Your task to perform on an android device: I'm looking for a Hot air Guns in the Power tools category of the Industrybuying app since I need a lot of hot air guns.
Image 1: 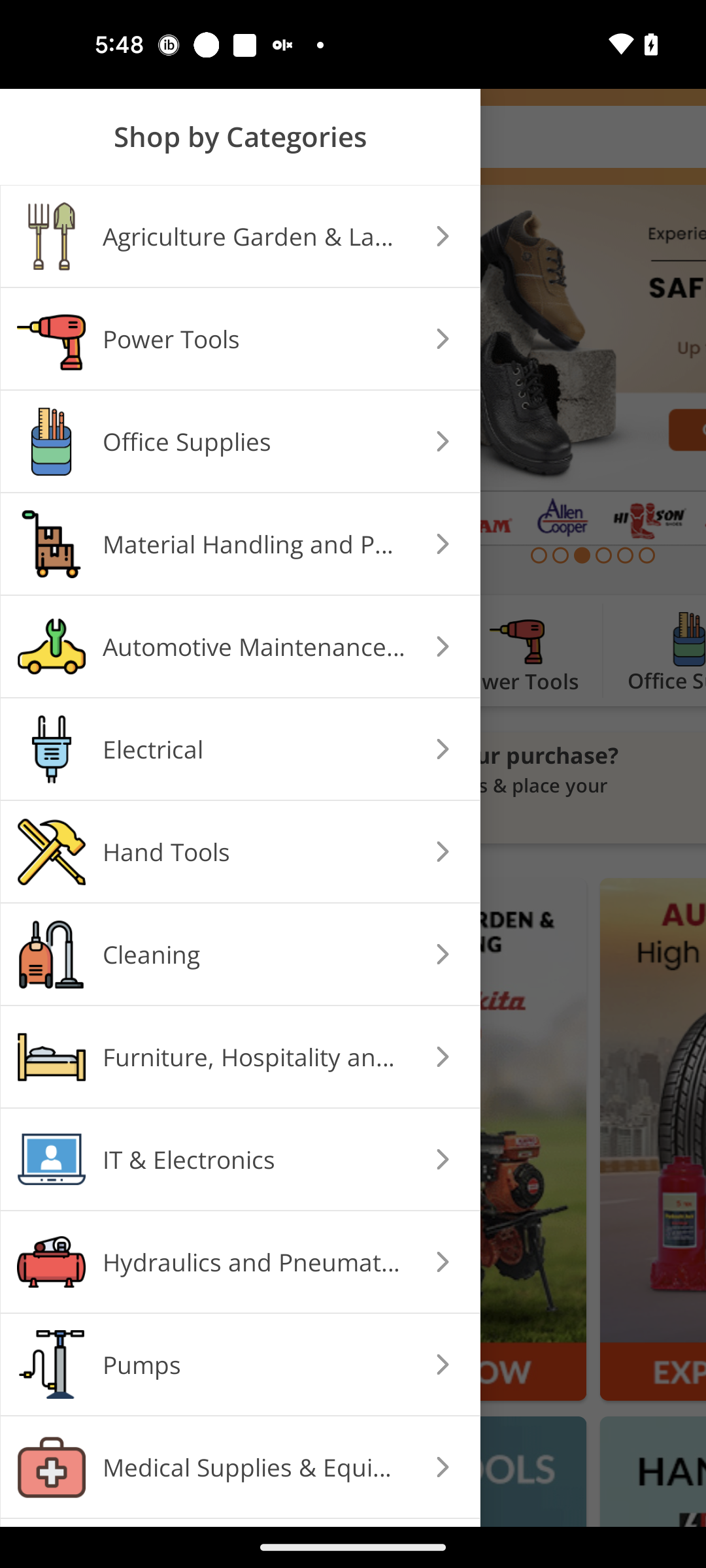
Go to the Power Tools category
Step 1: click (441, 335)
Image 2: 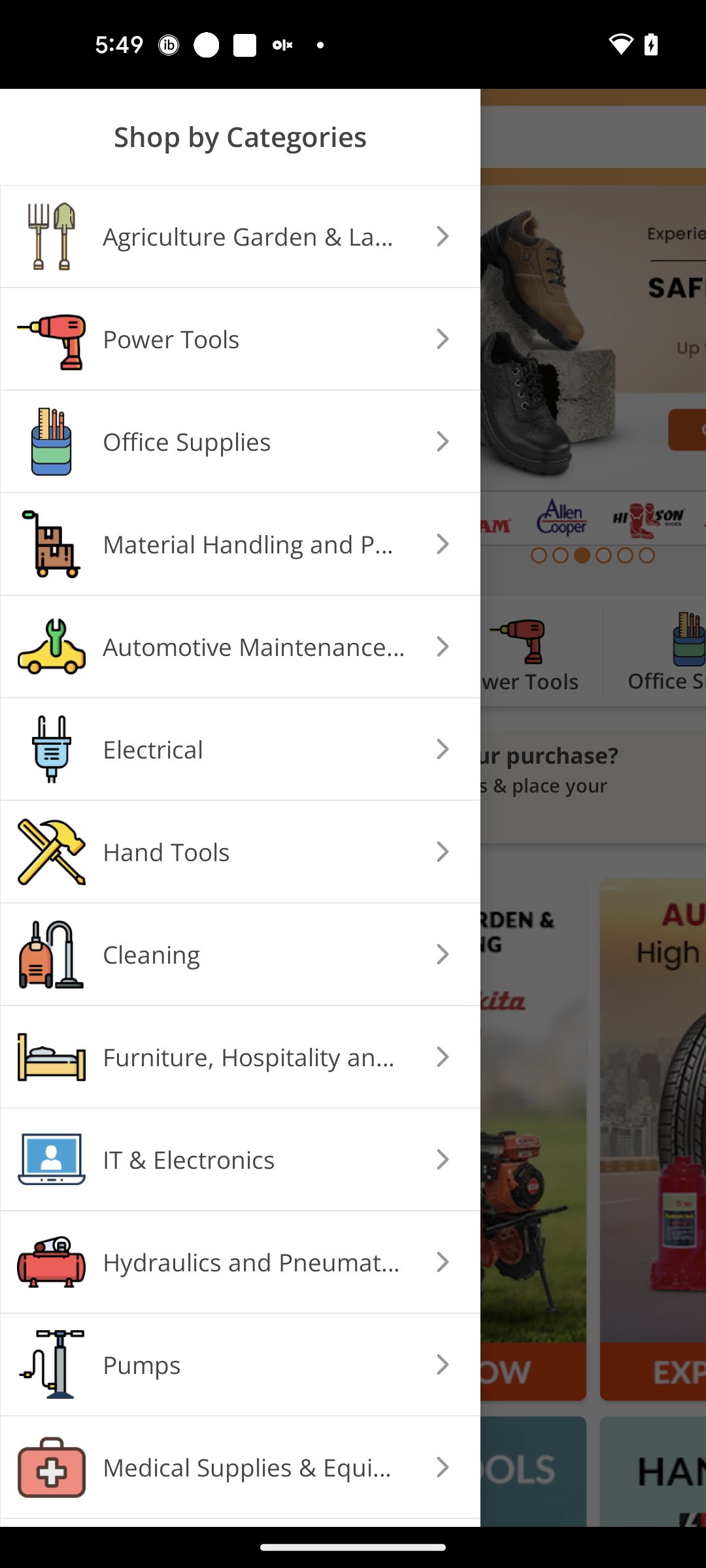
Go to the Power Tools category
Step 2: wait
Image 3: 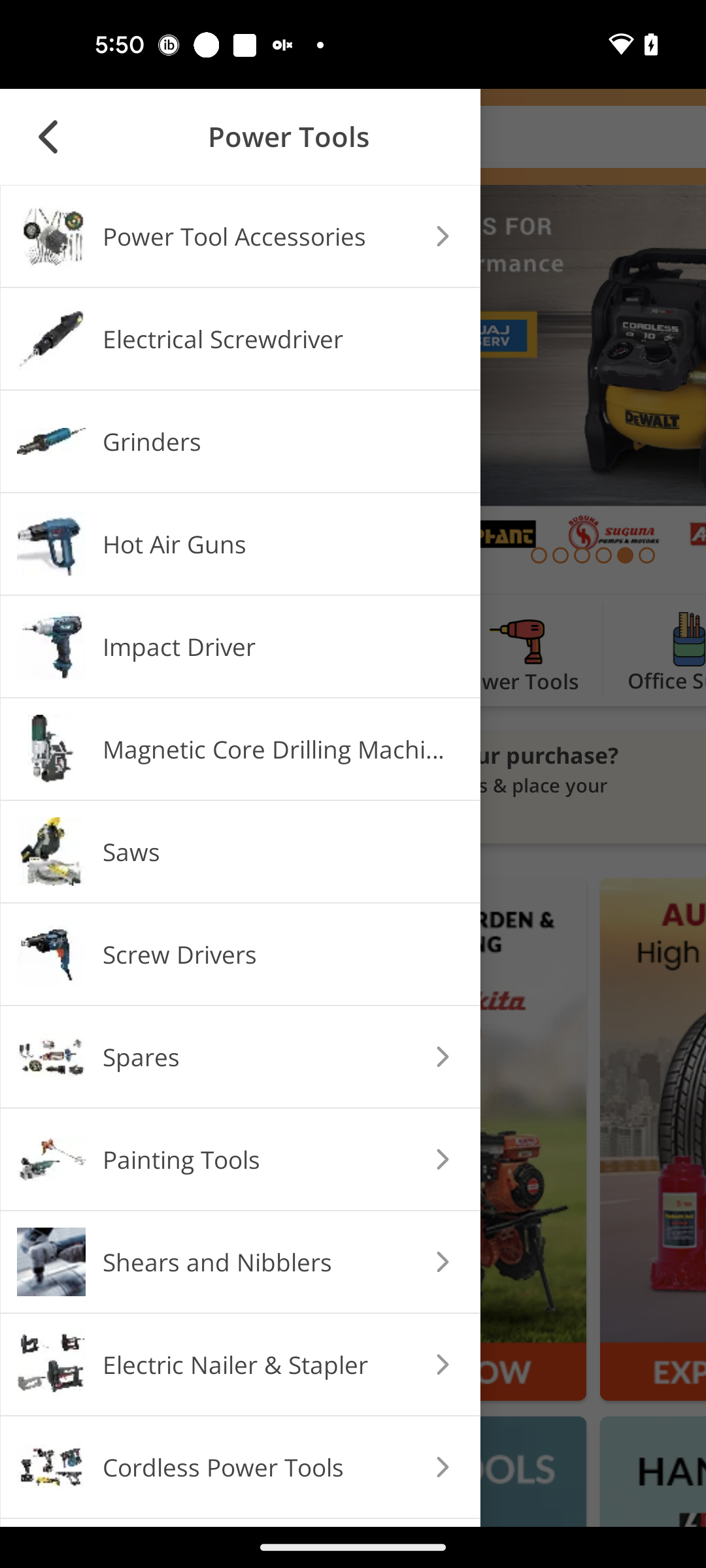
Click on the Hot Air Gun products
Step 3: click (275, 544)